Your task to perform on an android device: I have to attend the naming ceremony of a new-born baby, and I want to buy a gift for the new-born baby, so browse musical toys for infants on the Shopsy app.
Image 0: 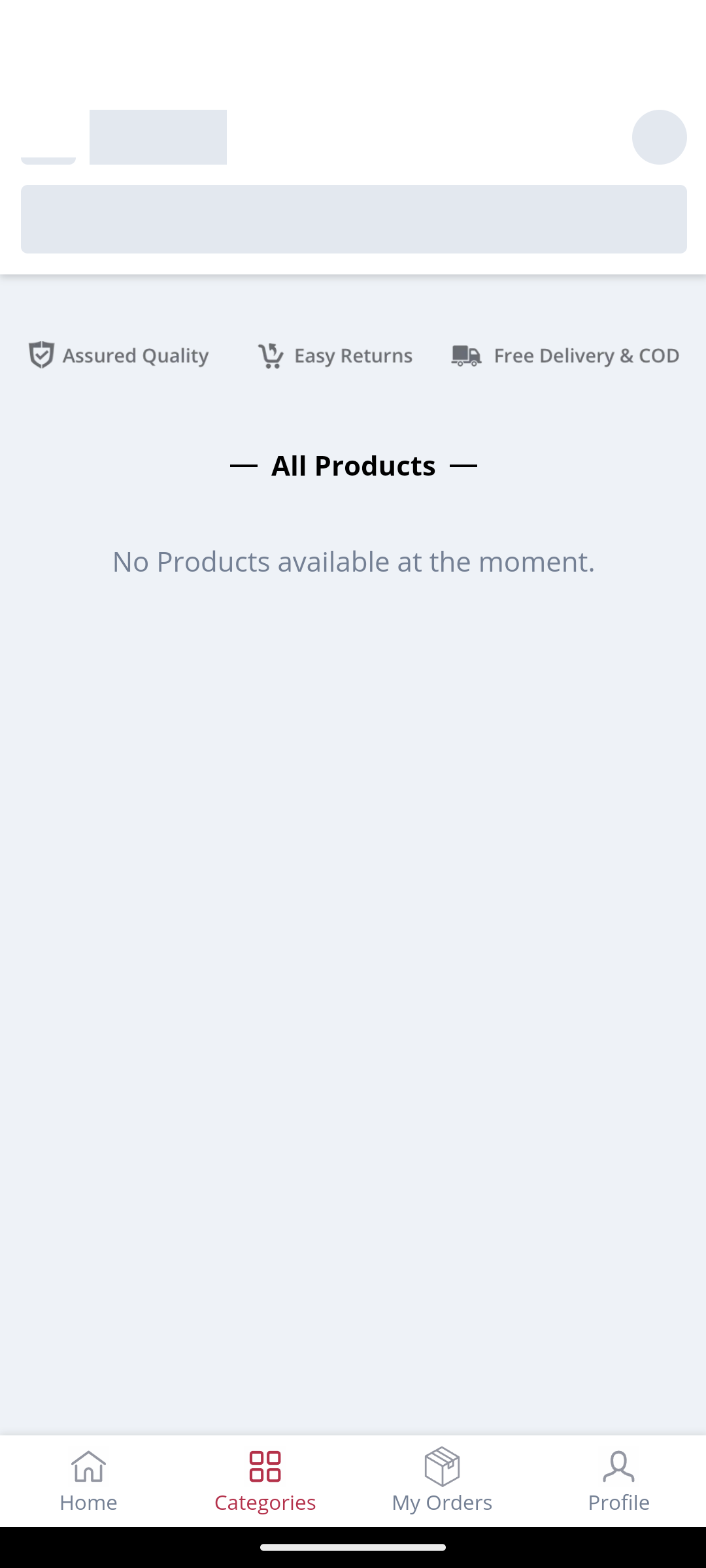
Open the Shopsy app.
Step 0: open app "Shopsy"
Image 1: 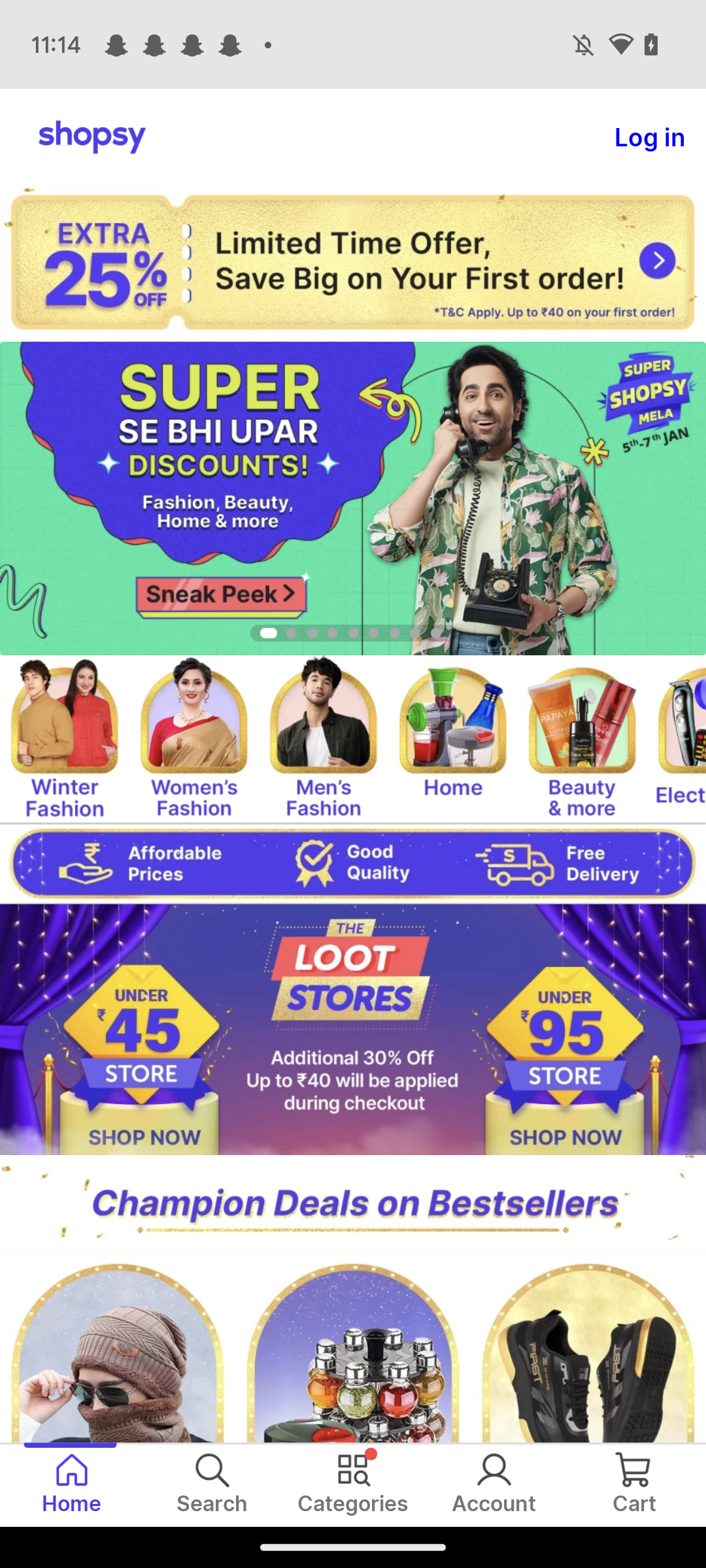
Click on the Categories tab at the bottom.
Step 1: click (335, 1458)
Image 2: 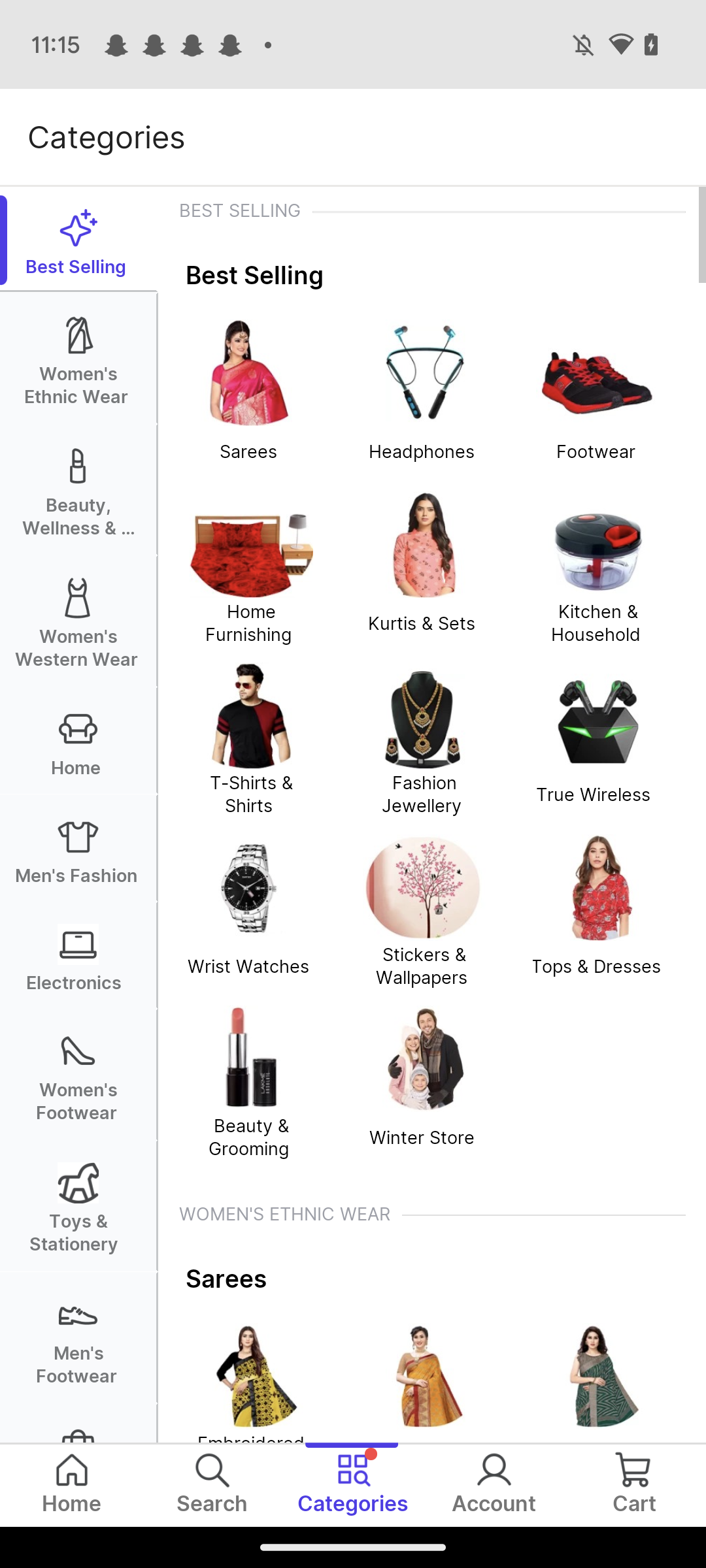
Click on the Toys& stationery tab.
Step 2: click (71, 1176)
Image 3: 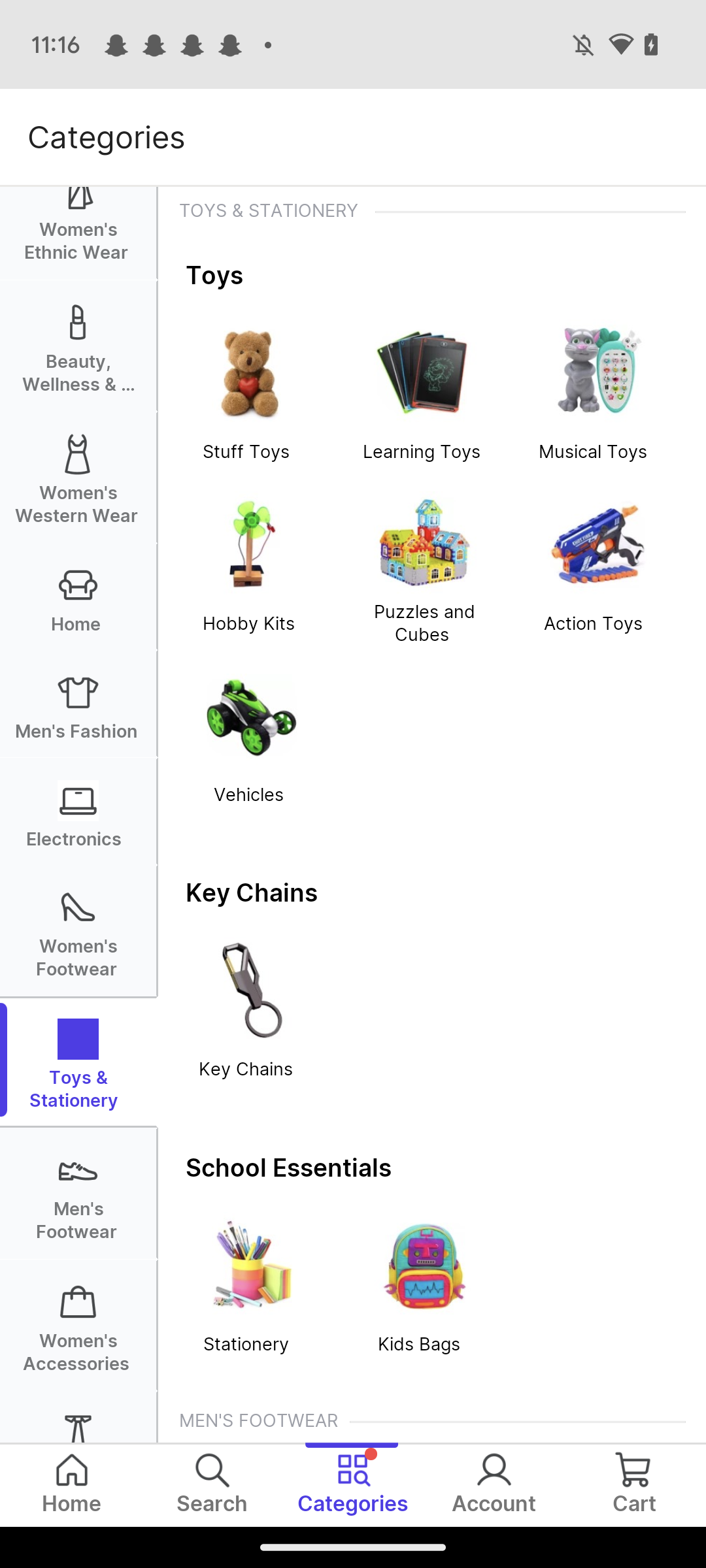
Click on the tab Musical toys.
Step 3: click (572, 396)